Your task to perform on an android device: I want something to be cooked for dinner ,look for the recipes in the Dinner Category in the All Recipe app
Image 0: 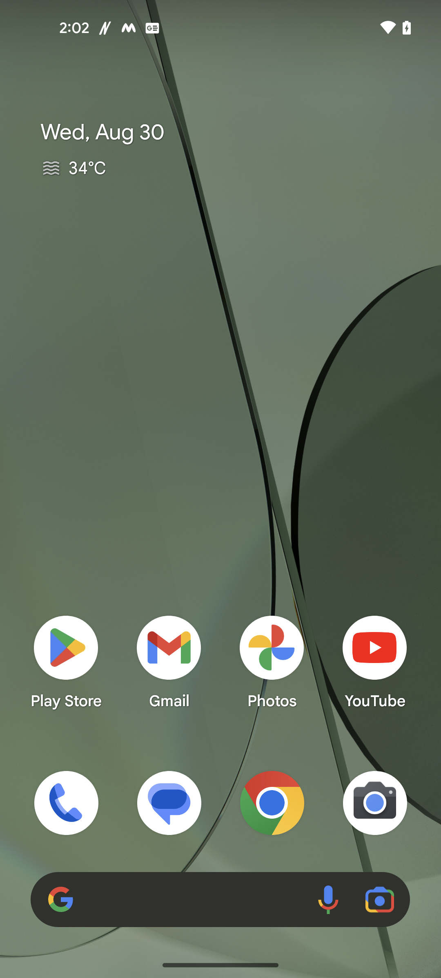
Open the All Recipe app
Step 0: open app "All Recipes"
Image 1: 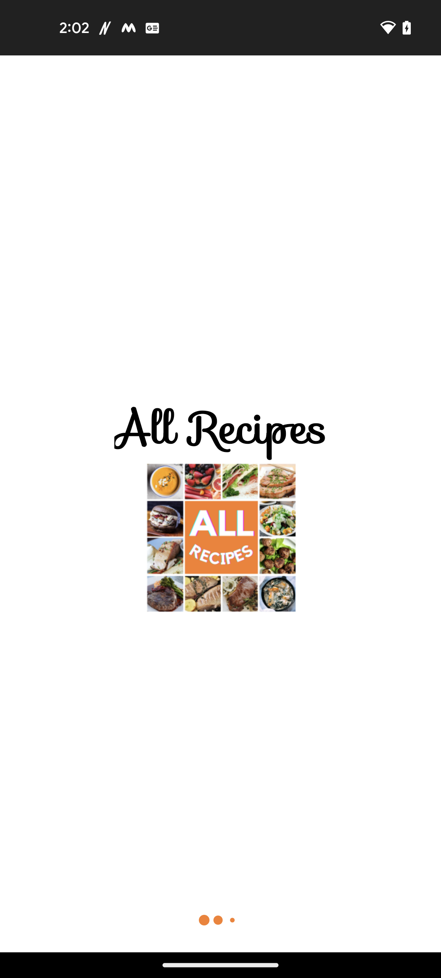
Open the All Recipe app
Step 1: wait
Image 2: 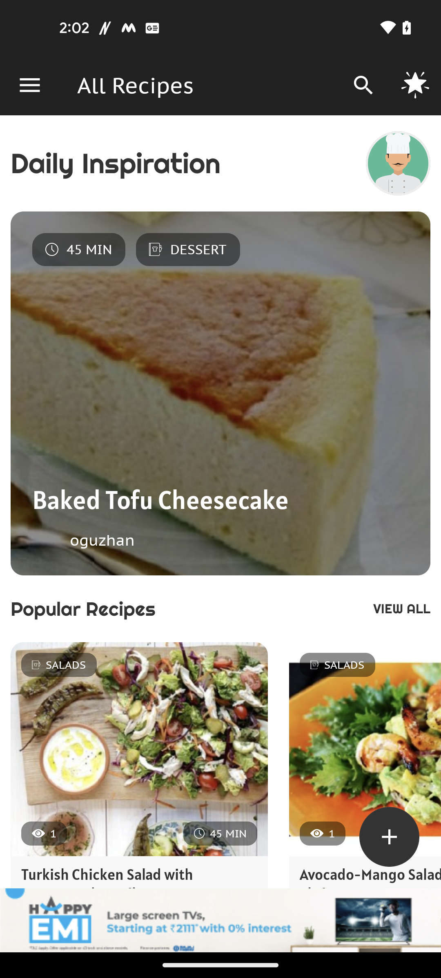
Scroll up to look for the Dinner category
Step 2: scroll down
Image 3: 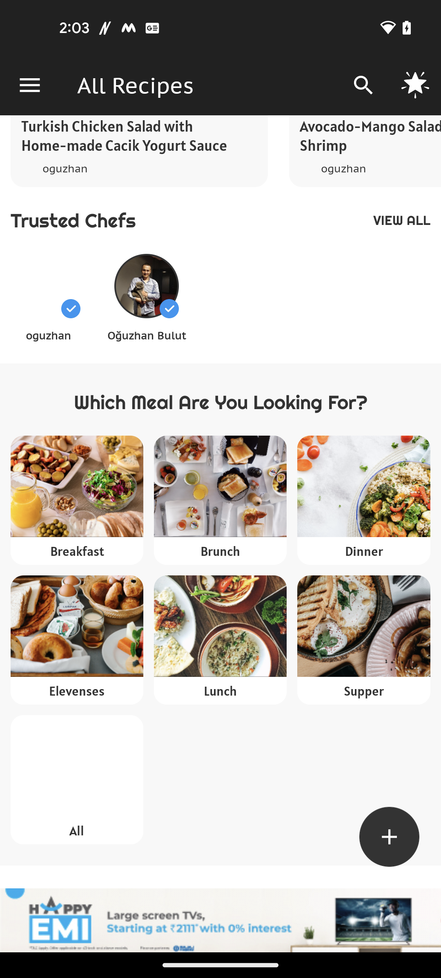
Go to the Dinner category
Step 3: click (368, 475)
Image 4: 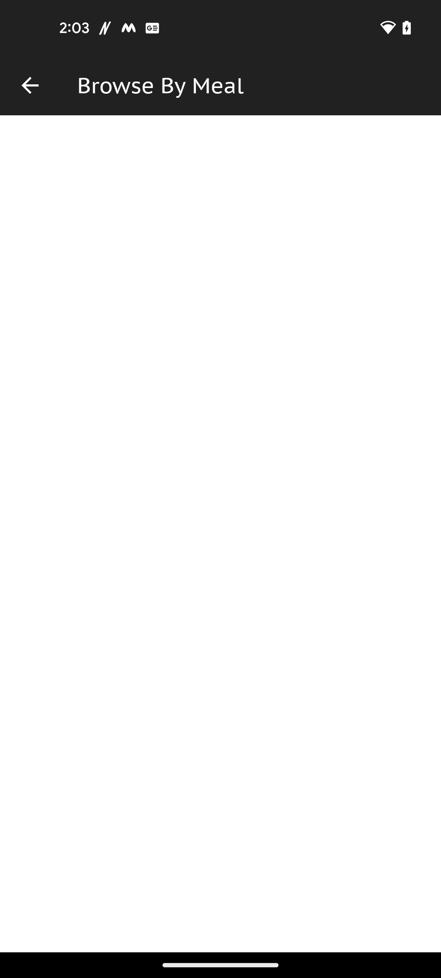
Go to the Dinner category
Step 4: wait